Your task to perform on an android device: I really like pop music, and I would like to create a playlist on YouTube named "Favorite Pop Song" so that I can easily play the pop playlist in the future.
Image 0: 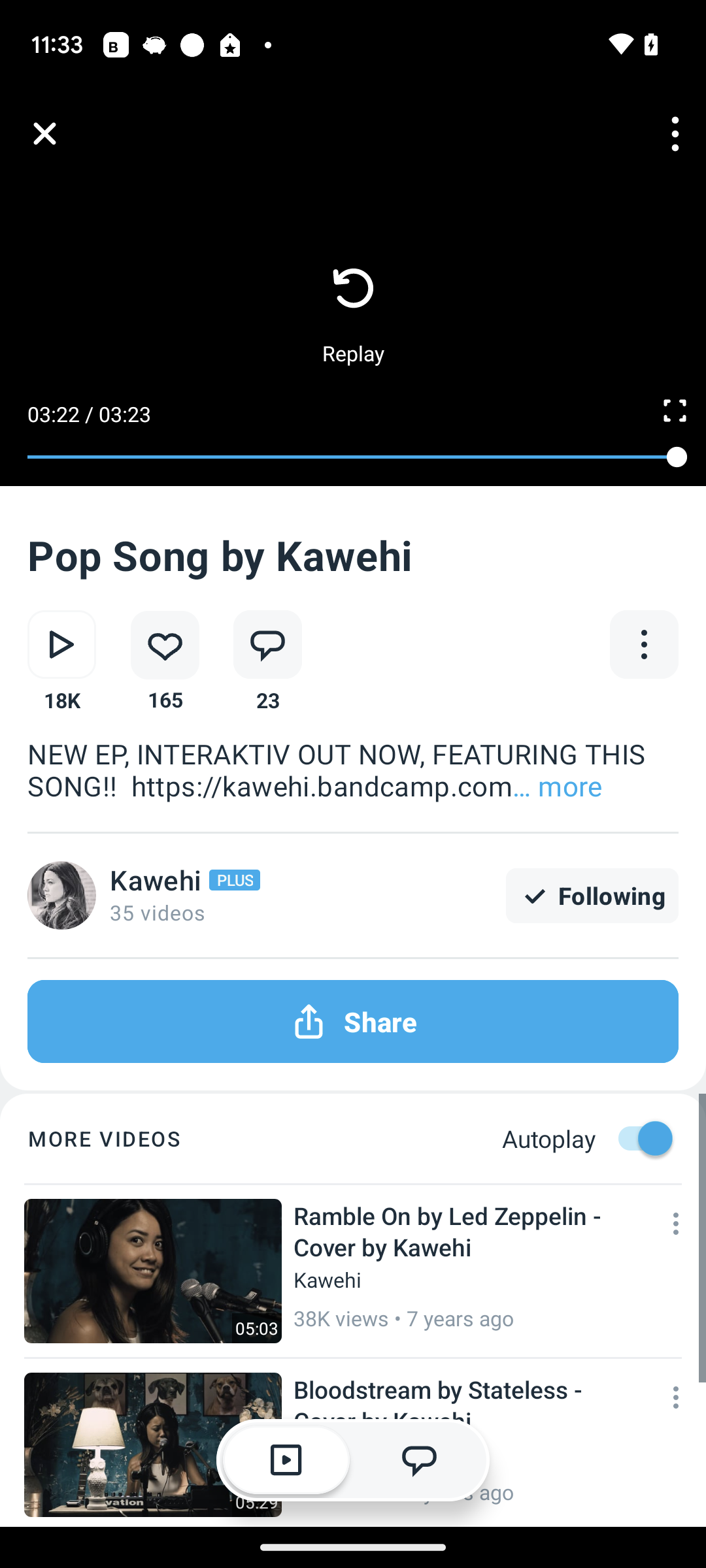
open the Youtube app
Step 0: open app "YouTube"
Image 1: 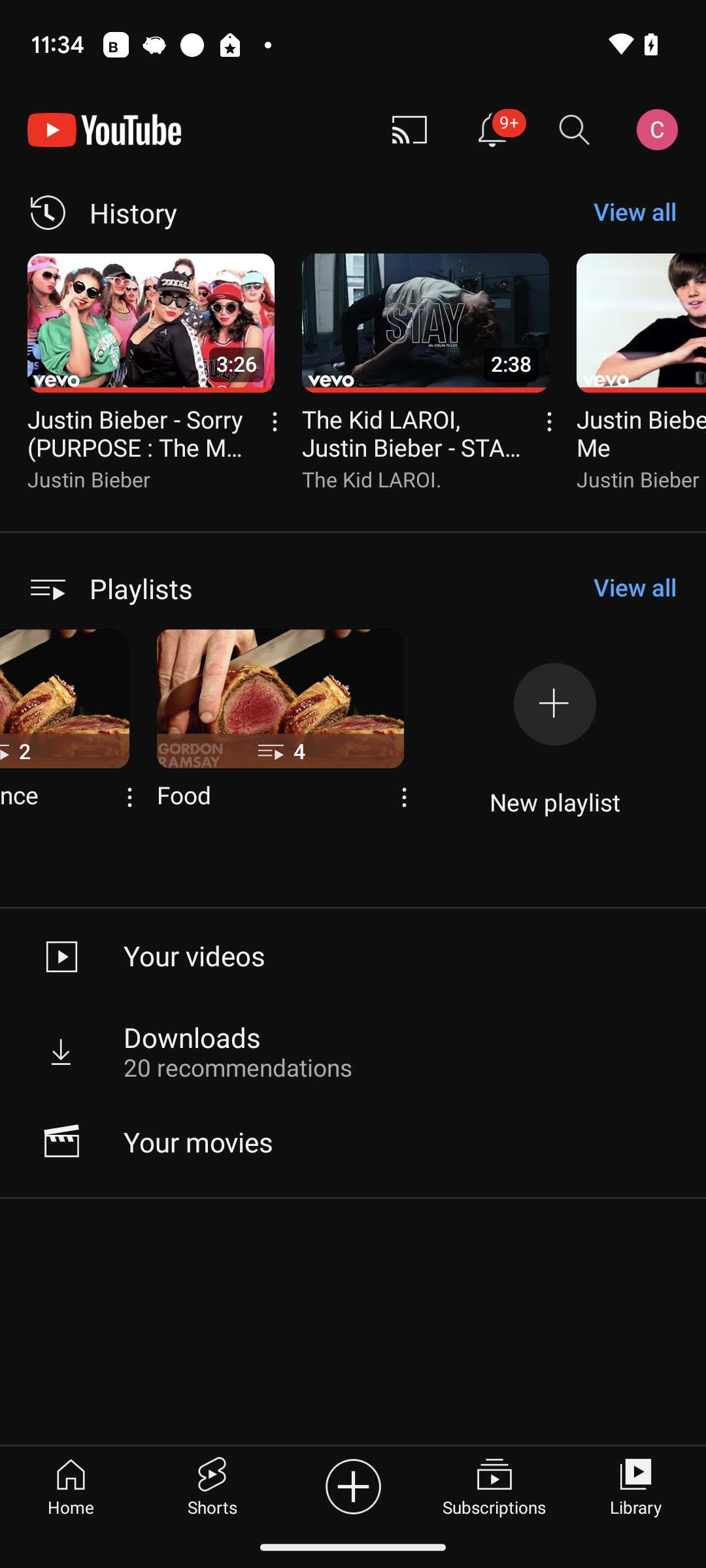
click on the plus icon on the right side
Step 1: click (554, 705)
Image 2: 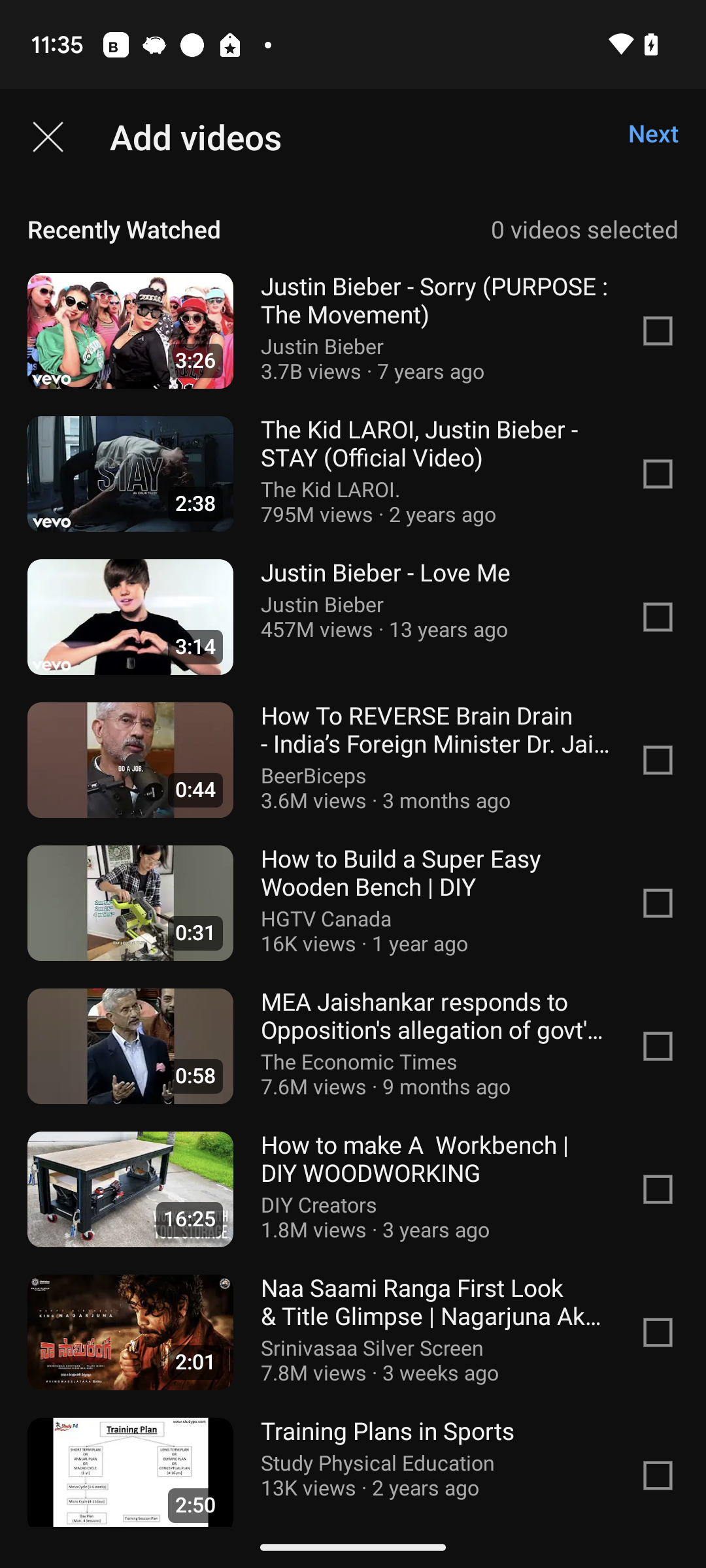
click on the first check box
Step 2: click (353, 331)
Image 3: 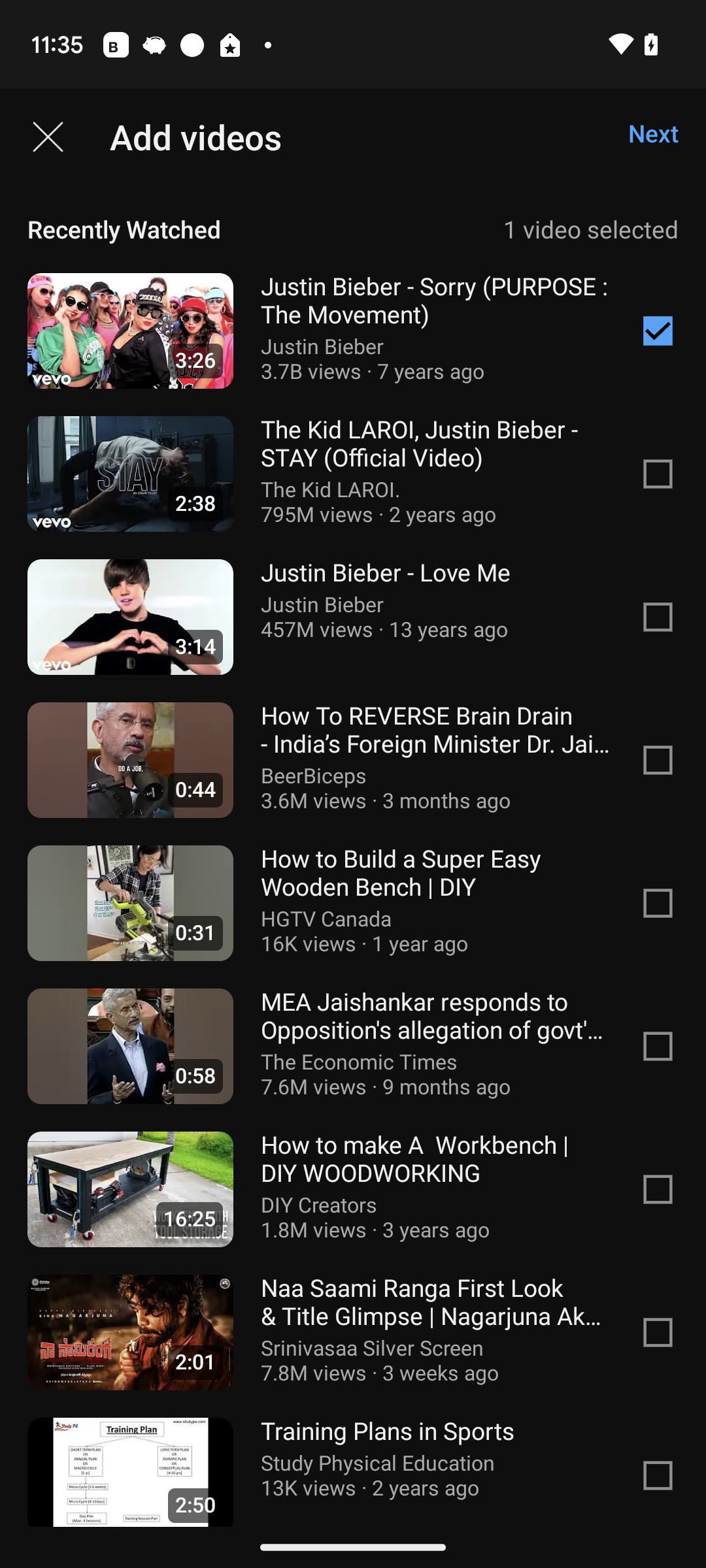
Click on the second check box
Step 3: click (353, 474)
Image 4: 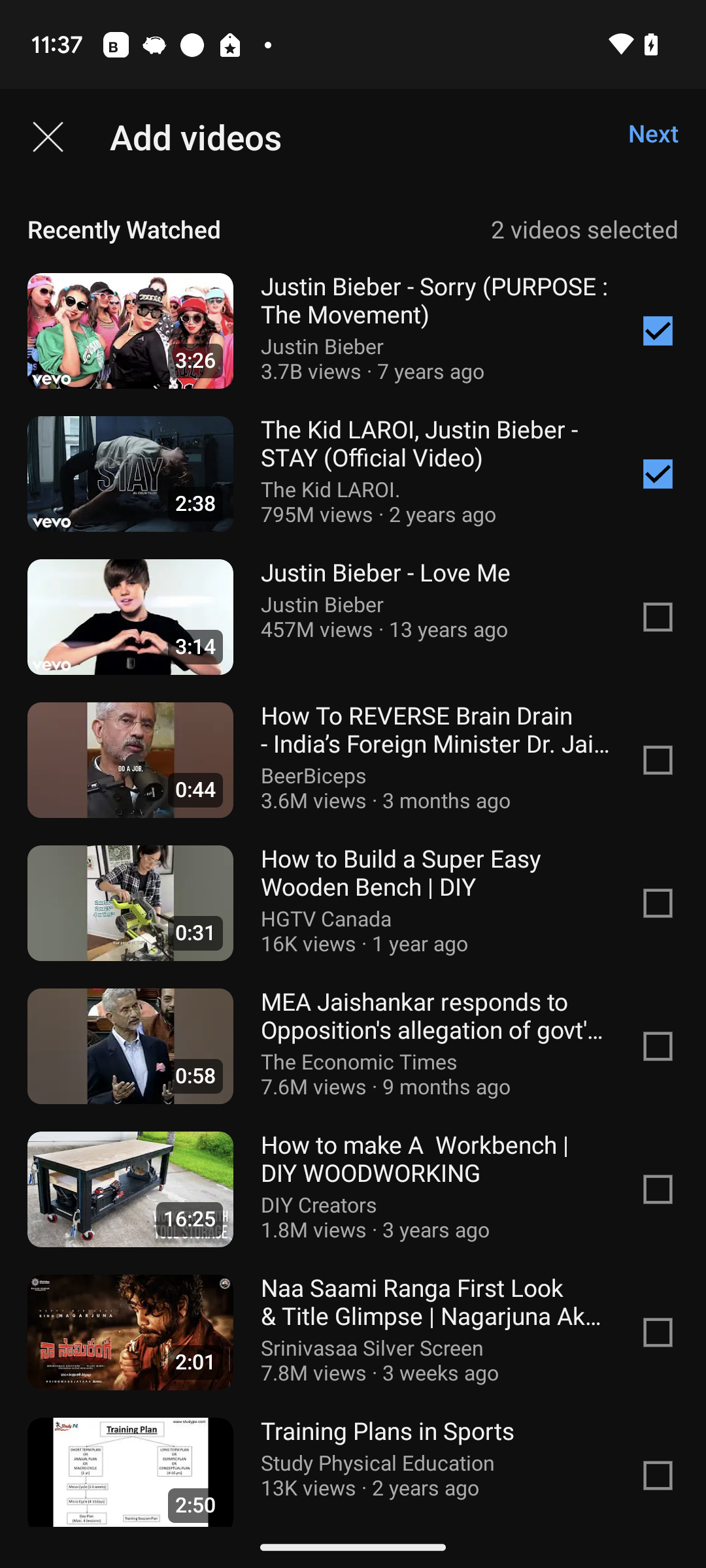
Click on the next button on the top right side of the screen.
Step 4: click (653, 133)
Image 5: 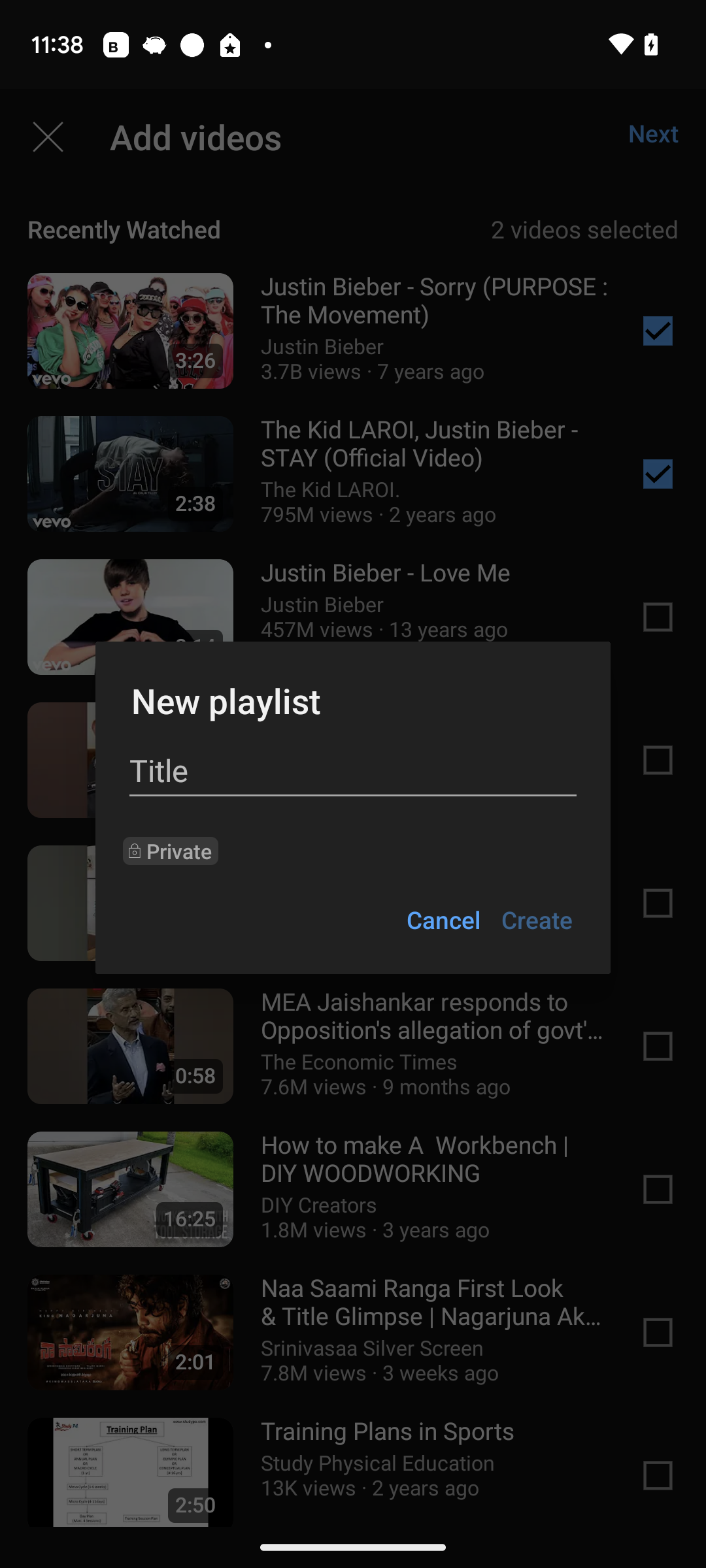
Click on the title text box.
Step 5: click (353, 771)
Image 6: 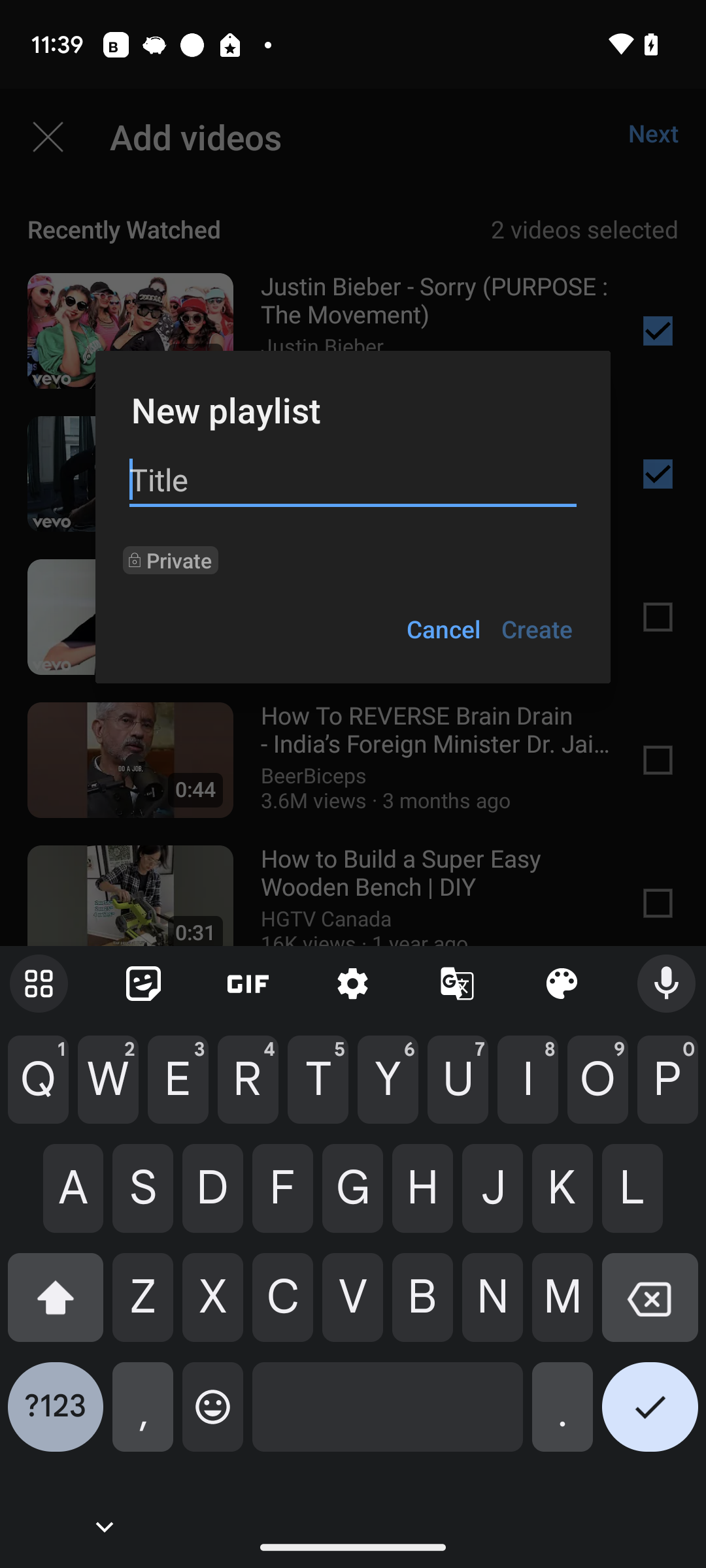
enter the title as Favorite Pop Song
Step 6: type "Favorite Pop Song"
Image 7: 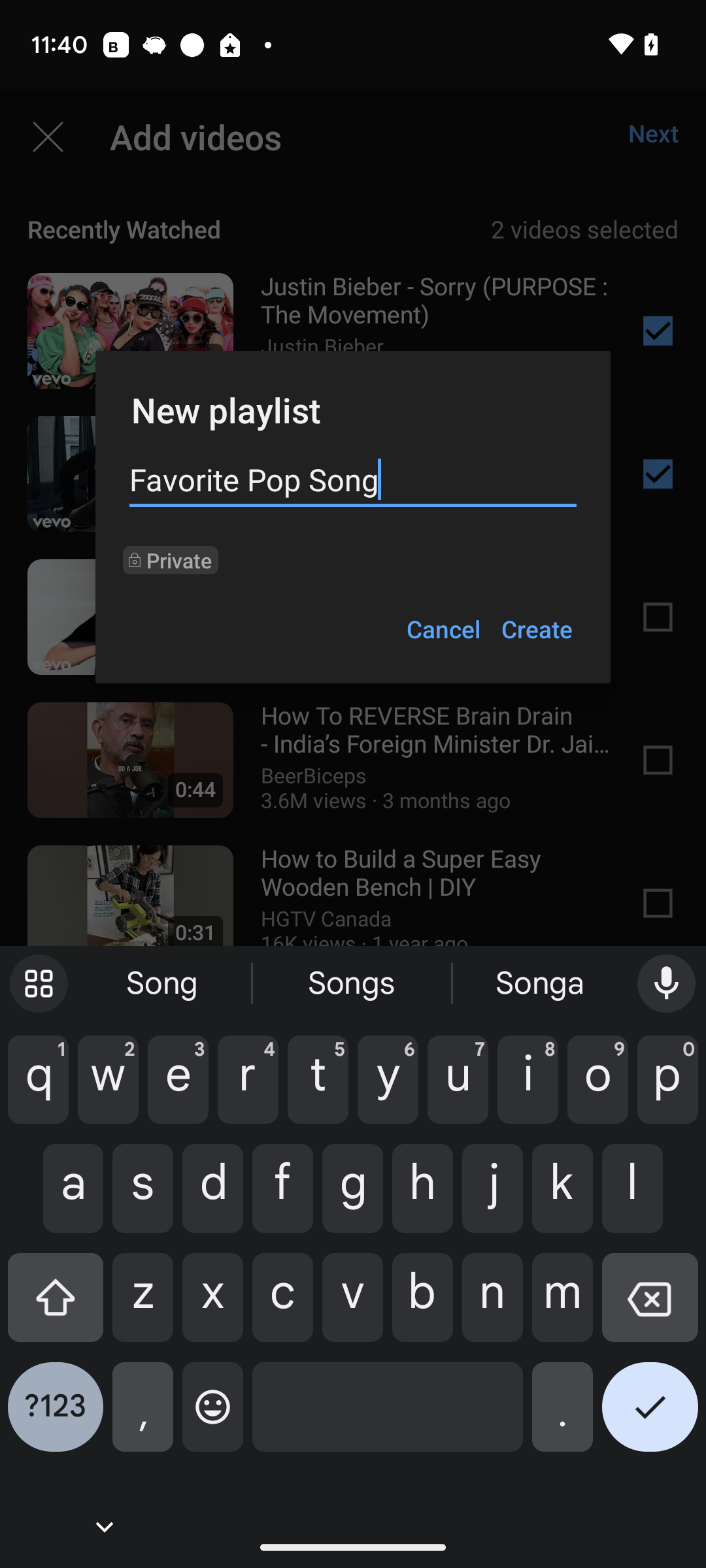
Click on the create button.
Step 7: click (537, 629)